Your task to perform on an android device: switch to vimeo app and click on the share button of the video roar by katy perry and choose bluetooth app and share video 
Image 0: 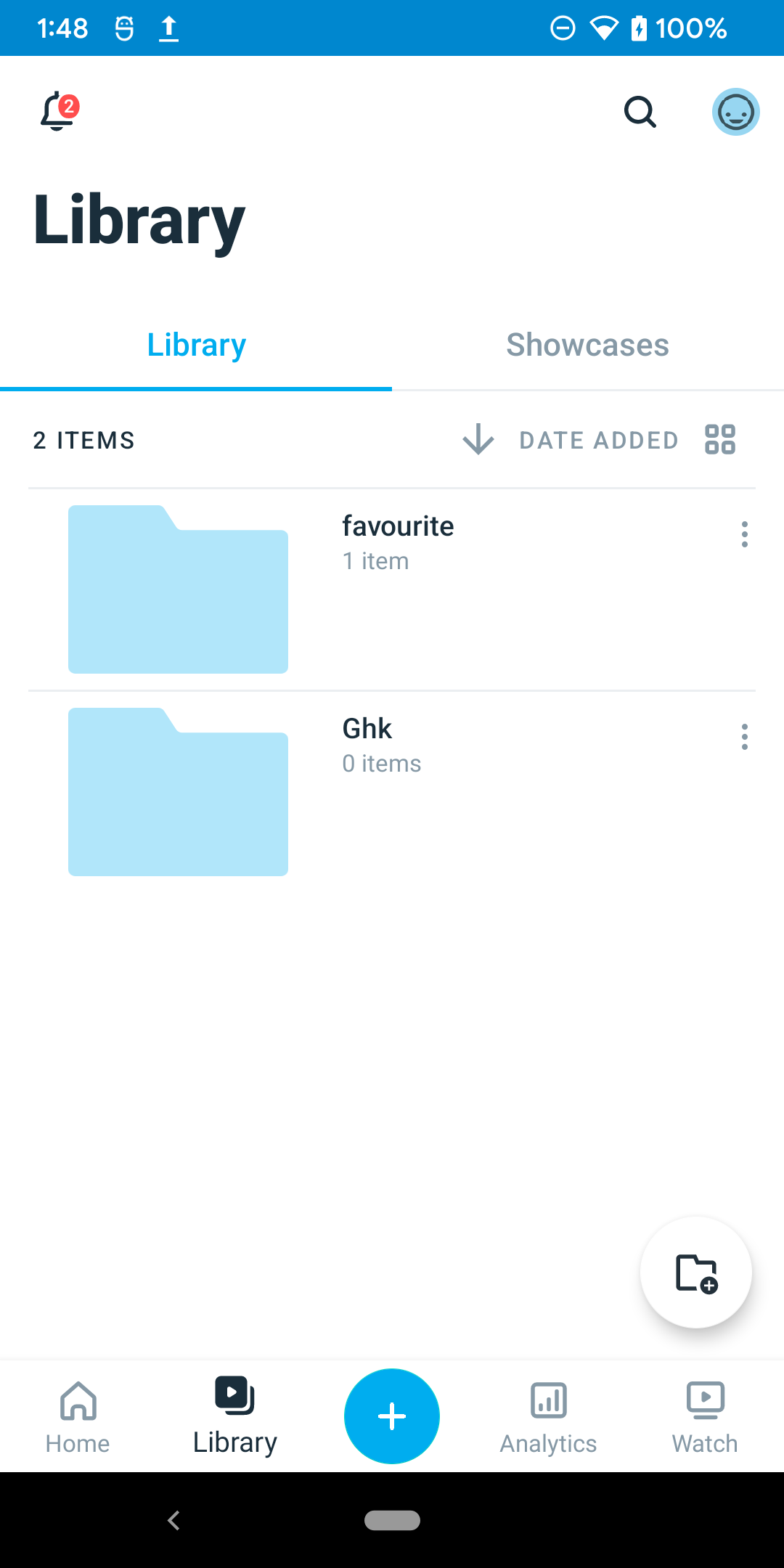
click on the search icon at the top right corner of the screen 
Step 0: click (640, 111)
Image 1: 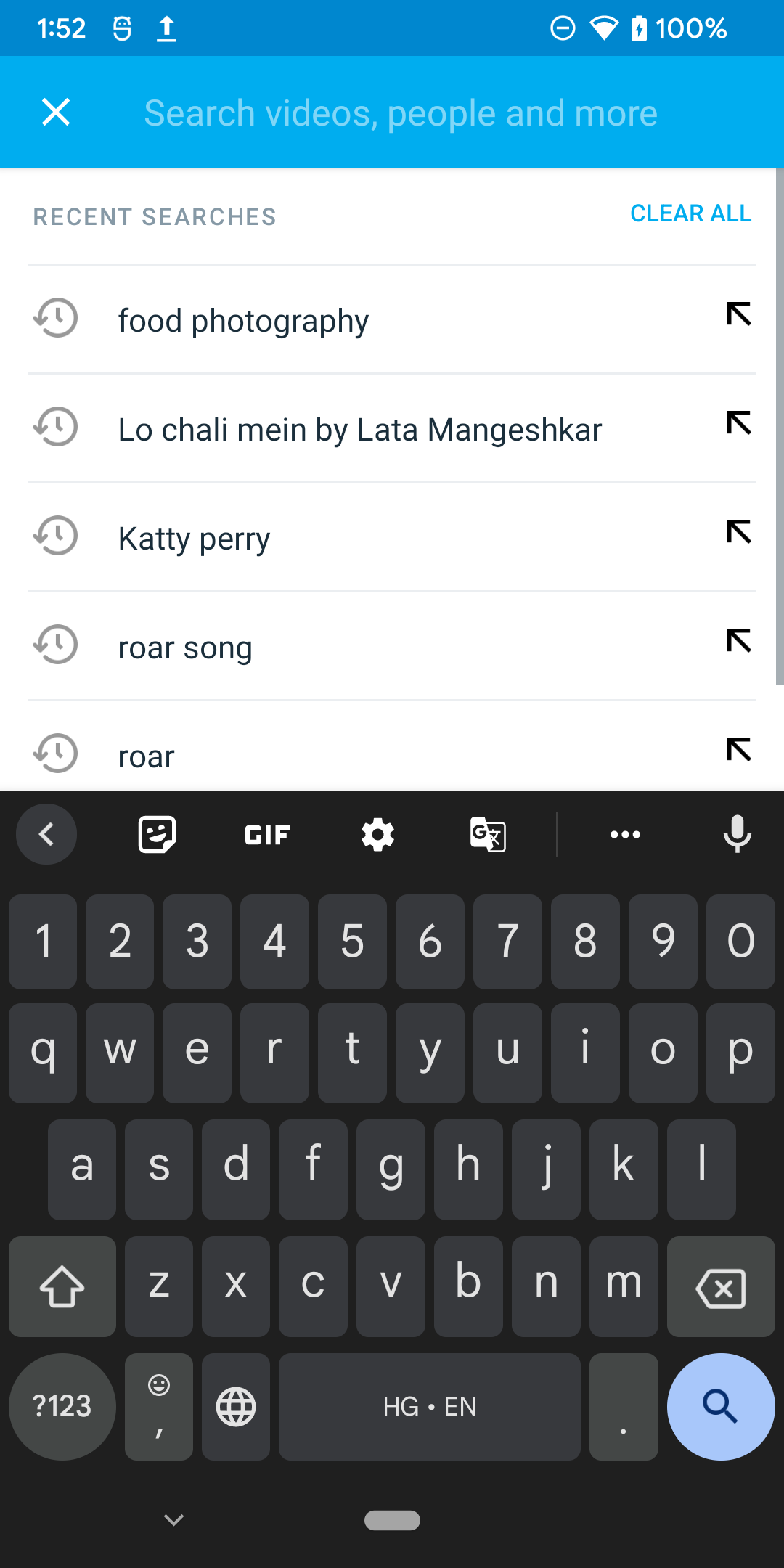
select the third result
Step 1: click (408, 536)
Image 2: 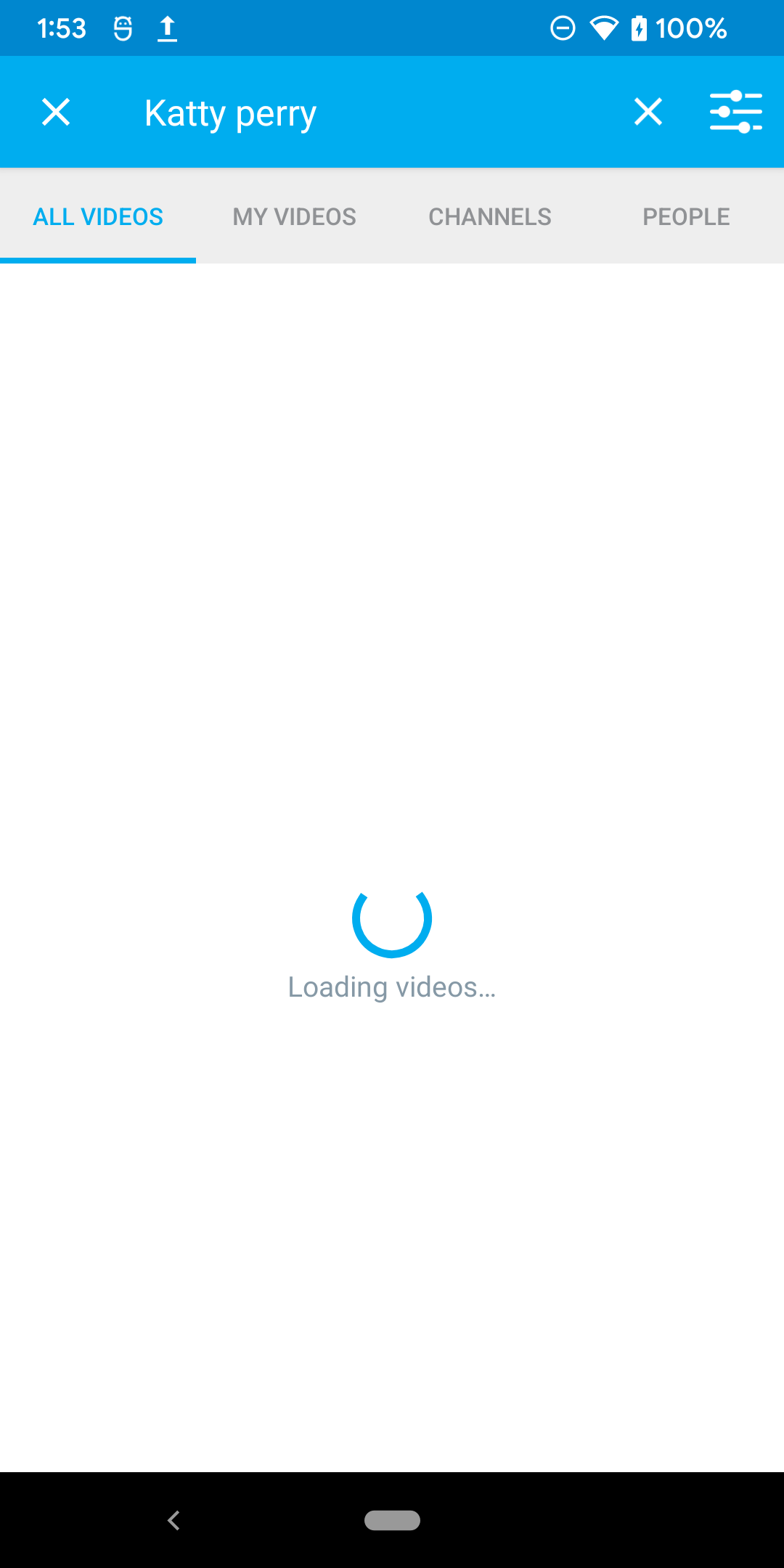
select the third result
Step 2: wait
Image 3: 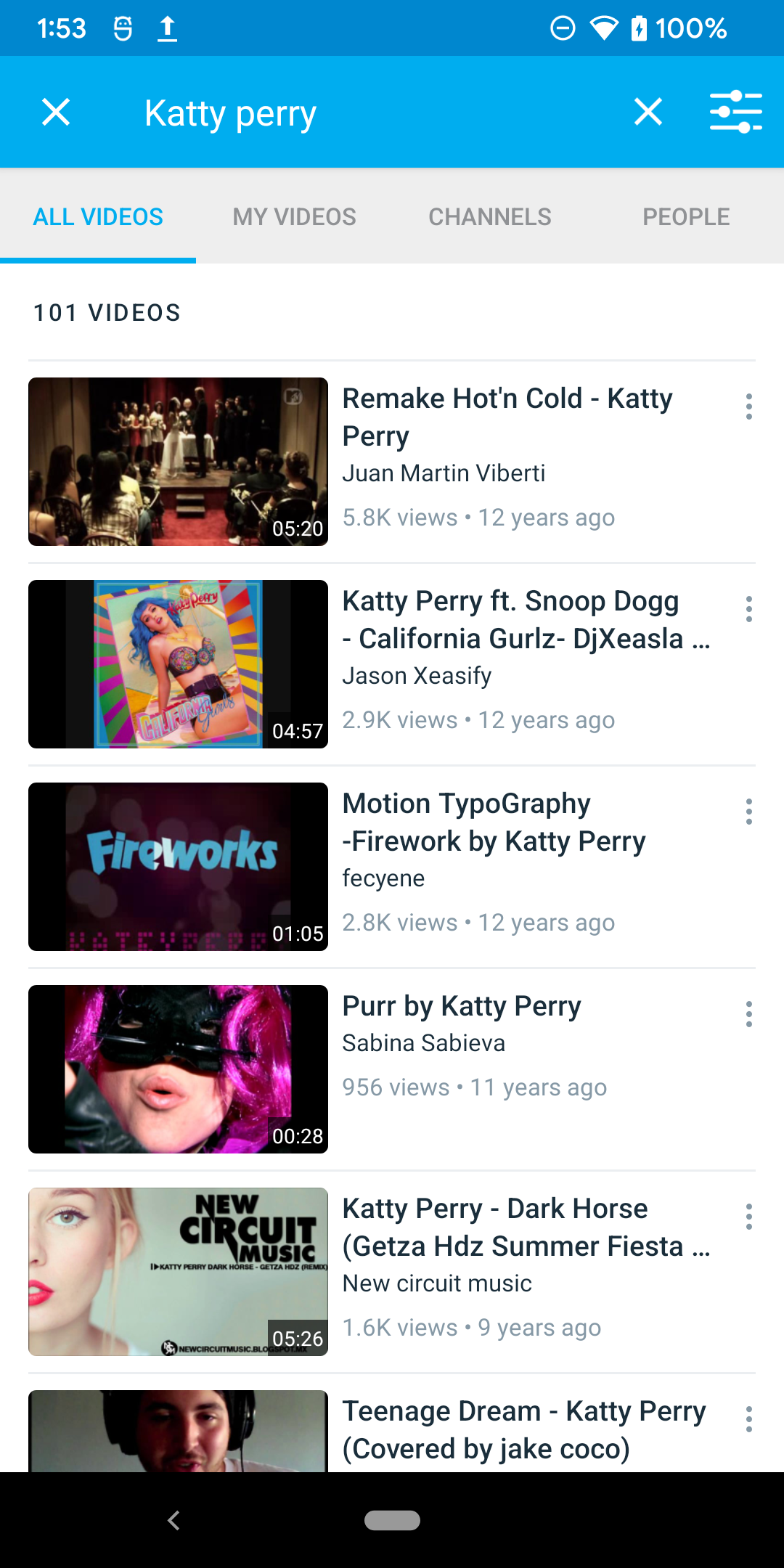
scroll down
Step 3: scroll down
Image 4: 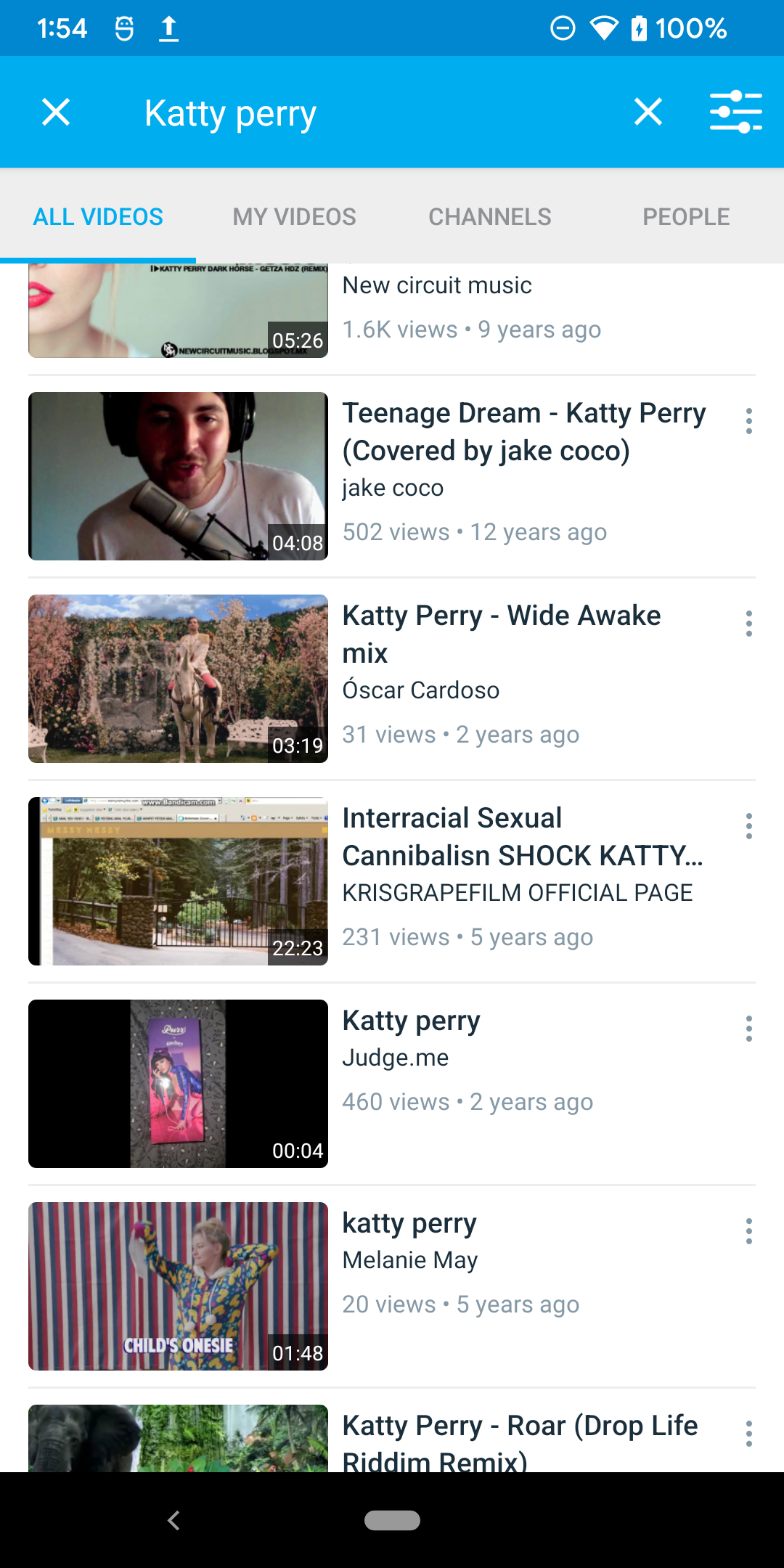
scroll down
Step 4: scroll down
Image 5: 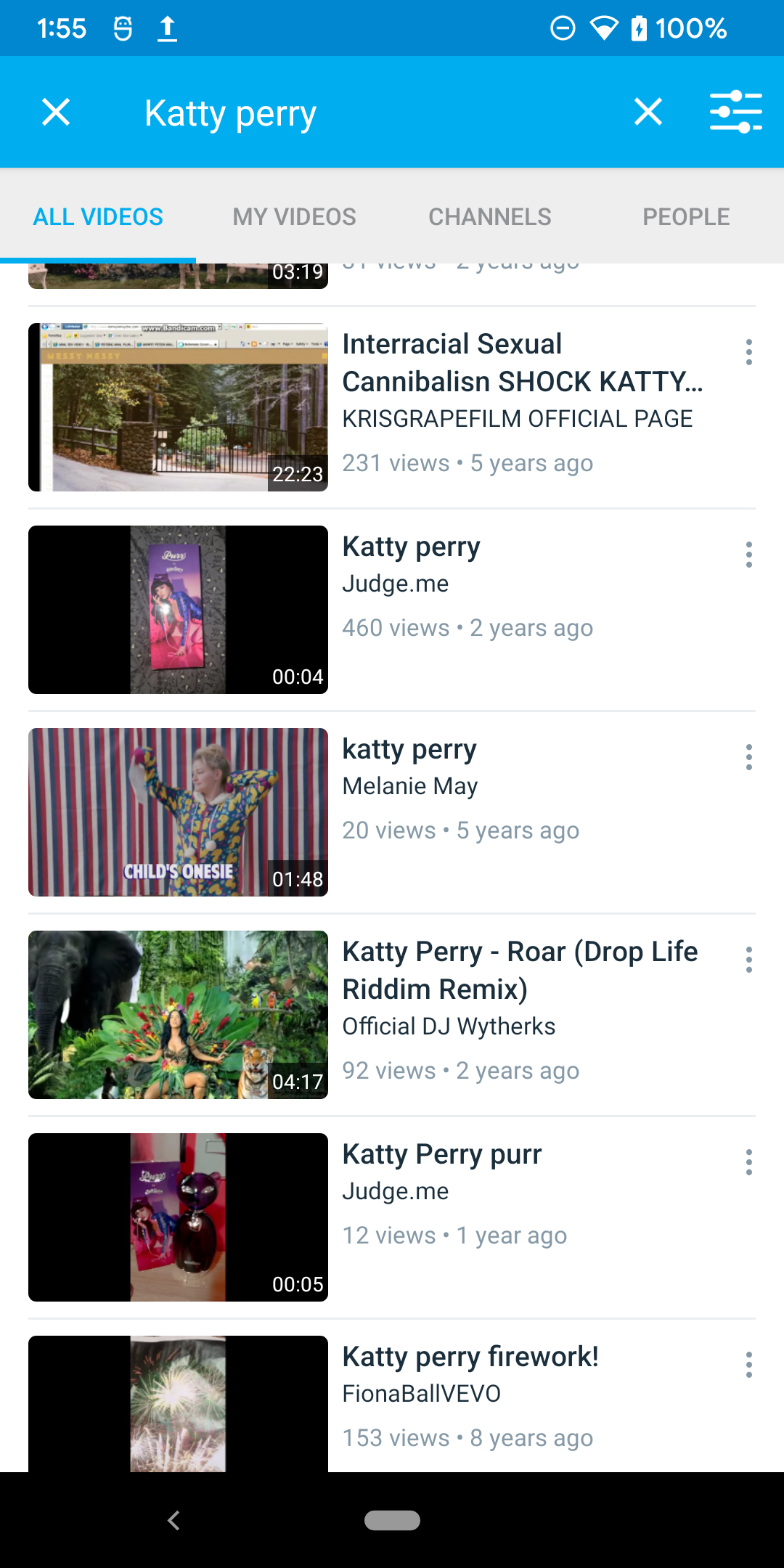
select the katty perry -Roar video 
Step 5: click (449, 1024)
Image 6: 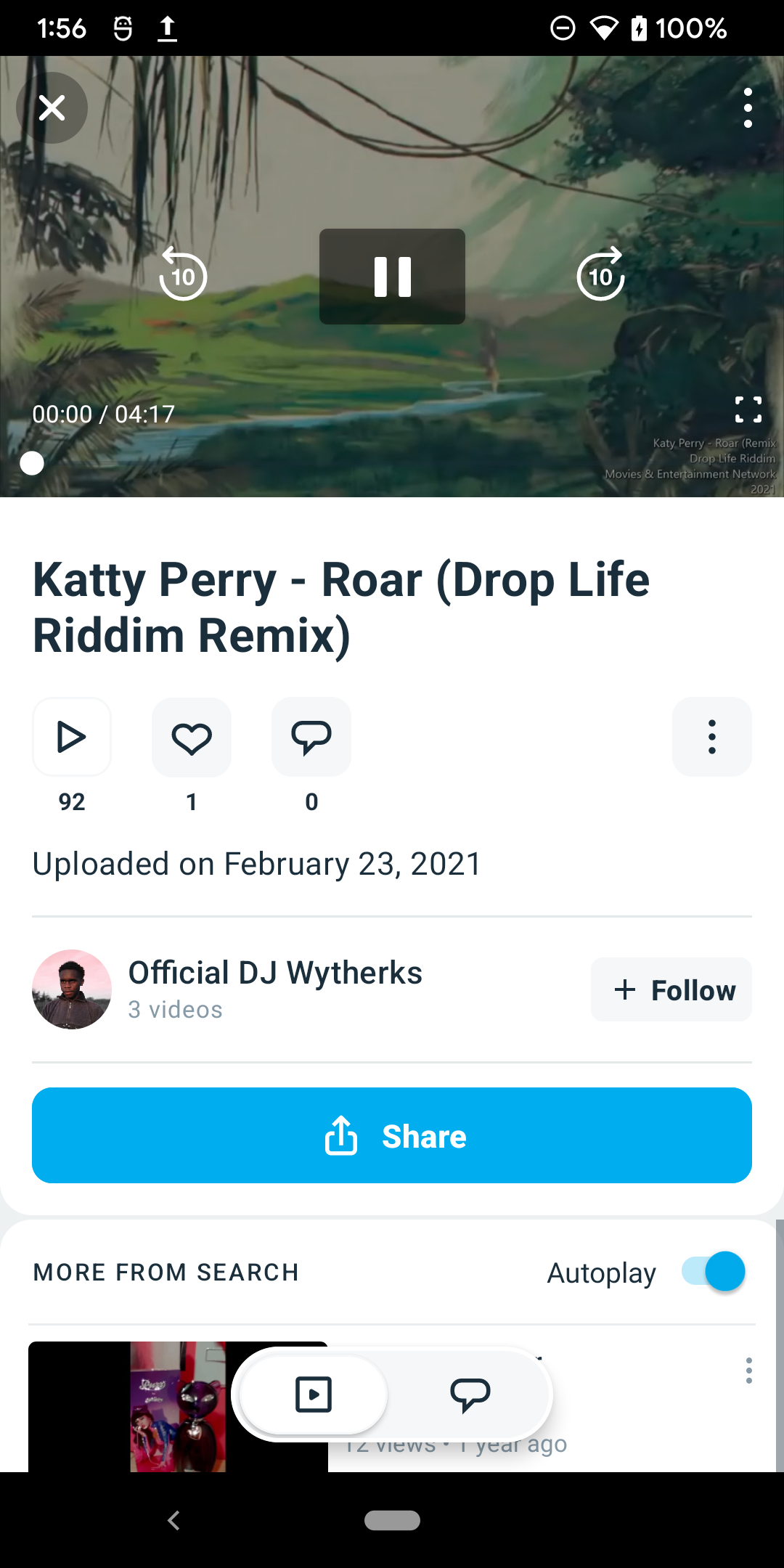
click on the more options
Step 6: click (711, 736)
Image 8: 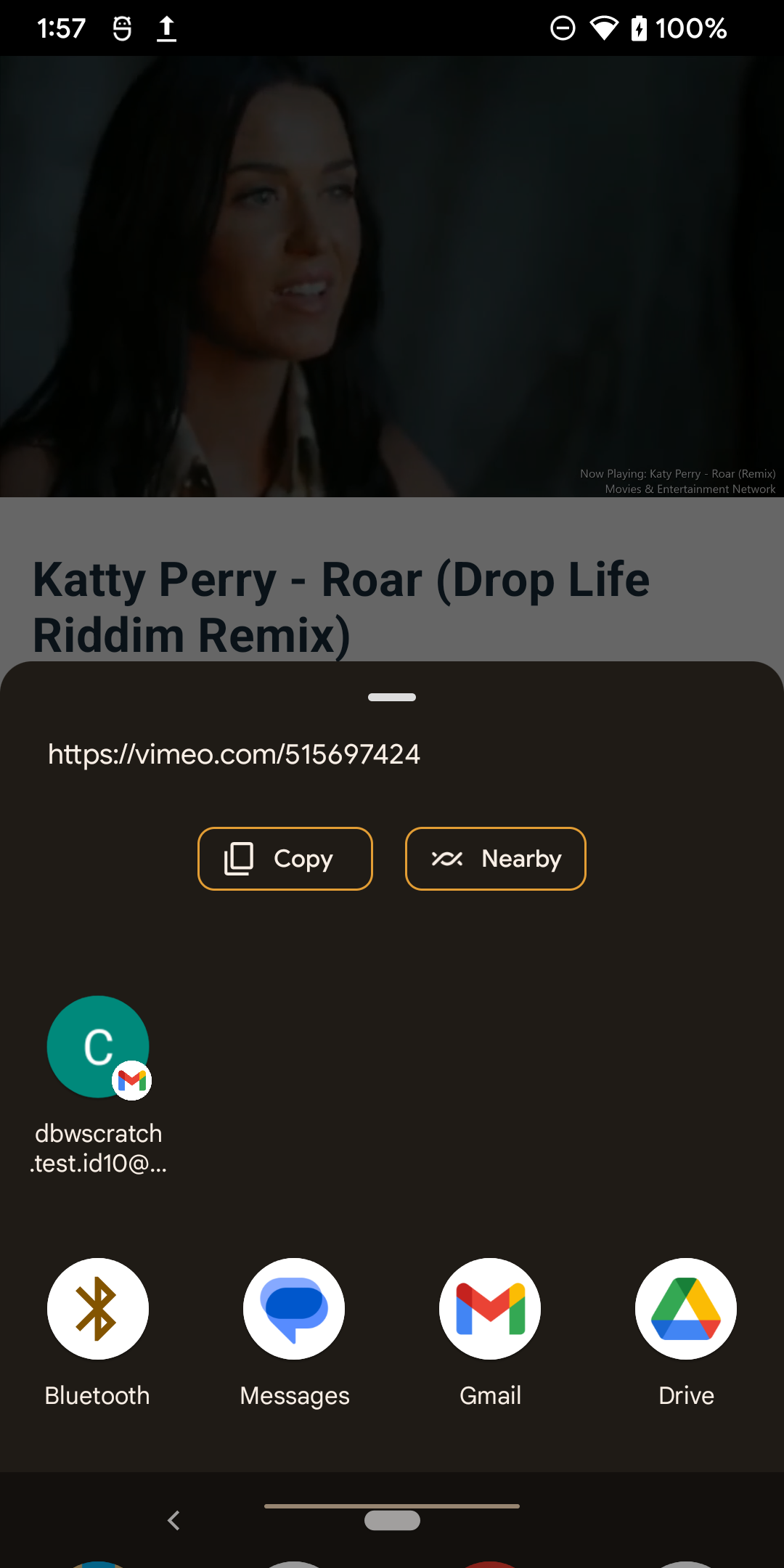
select the bluetooth option
Step 8: click (98, 1308)